Your task to perform on an android device: I want to cook lazy lasagna for the main course. Look for the recipes for lazy lasagna in the main category in the KitchenStories app.
Image 0: 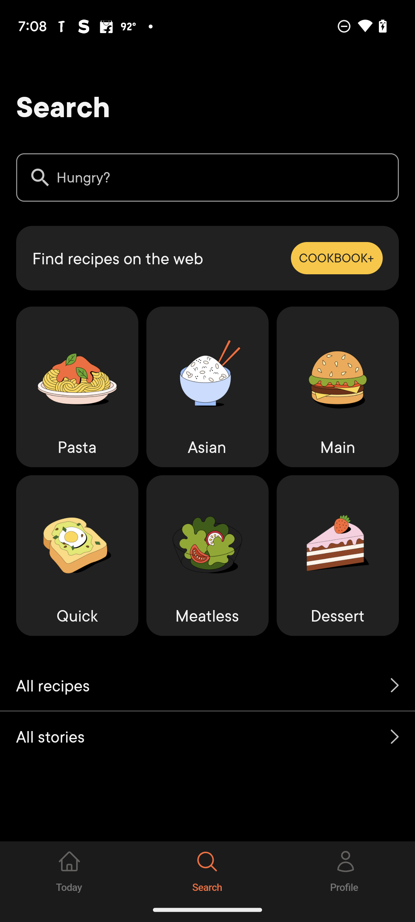
Click on the main option
Step 0: click (338, 387)
Image 1: 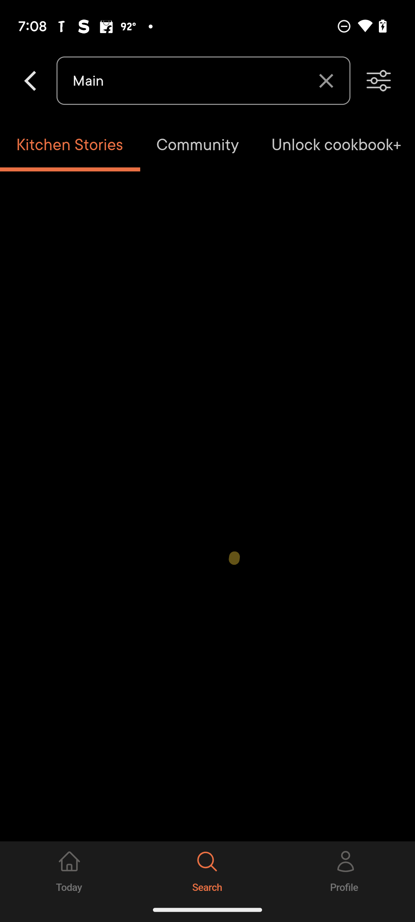
Click on the main option
Step 1: wait